Your task to perform on an android device: I want to check my progress report and track the progress of my workout in the Home Workout app.
Image 0: 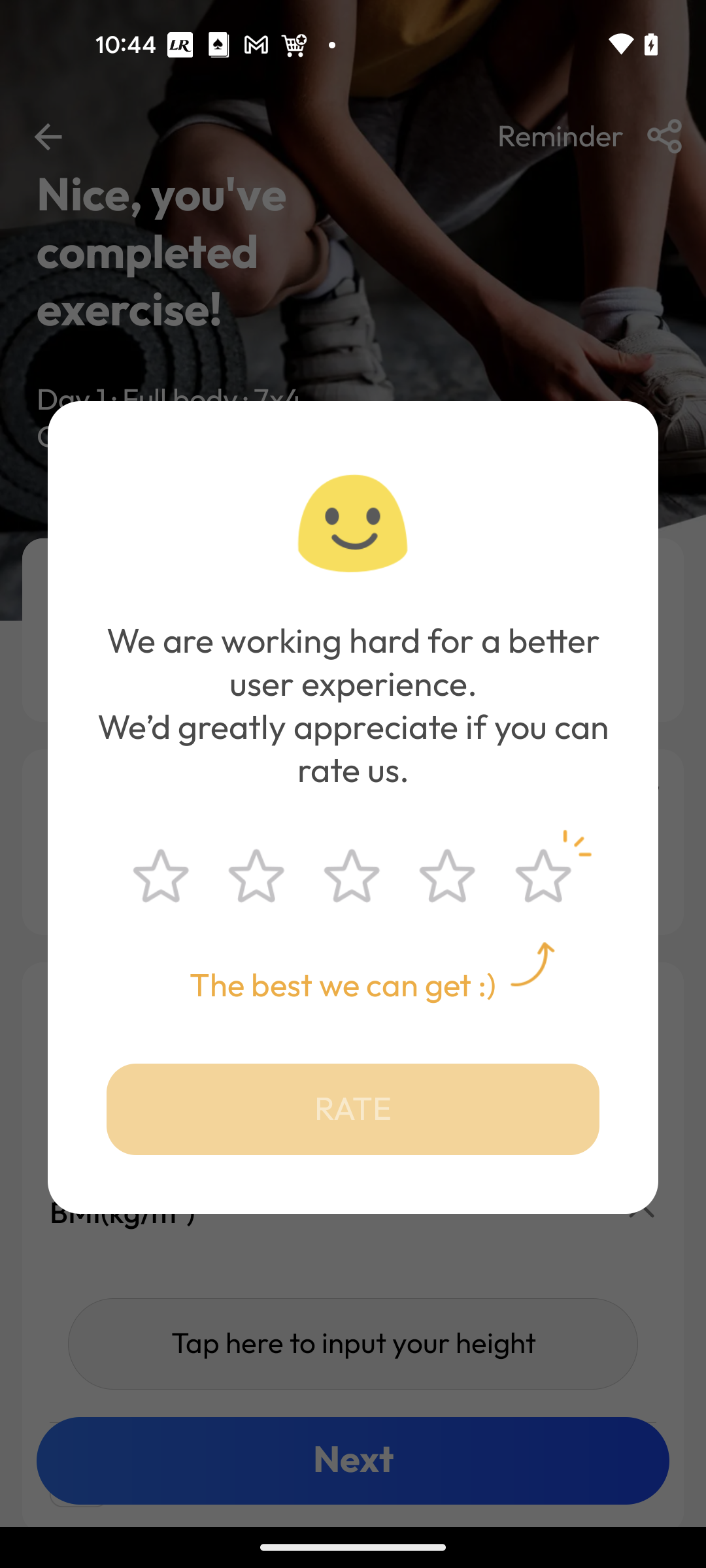
Go back to the previous screen
Step 0: press back button
Image 1: 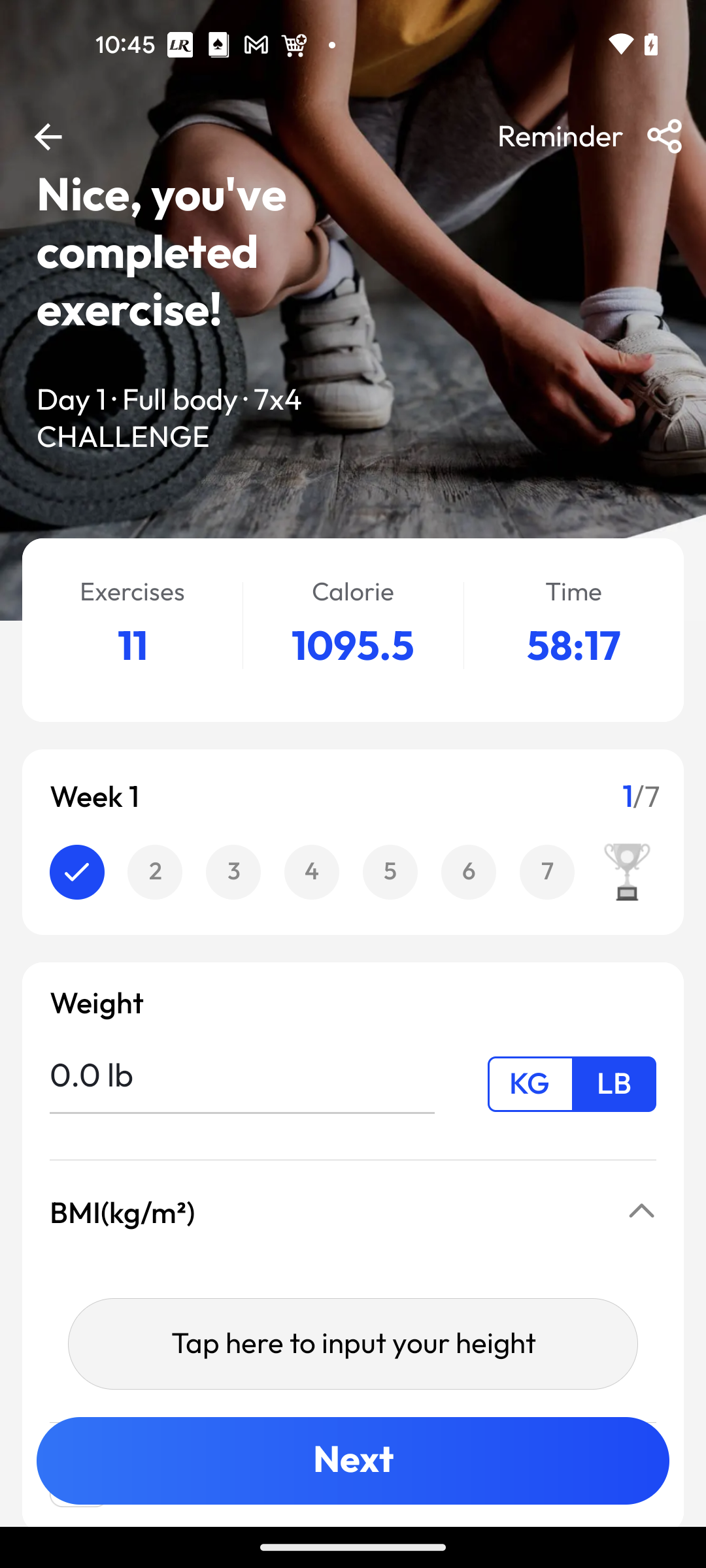
Go back to the previous screen
Step 1: press back button
Image 2: 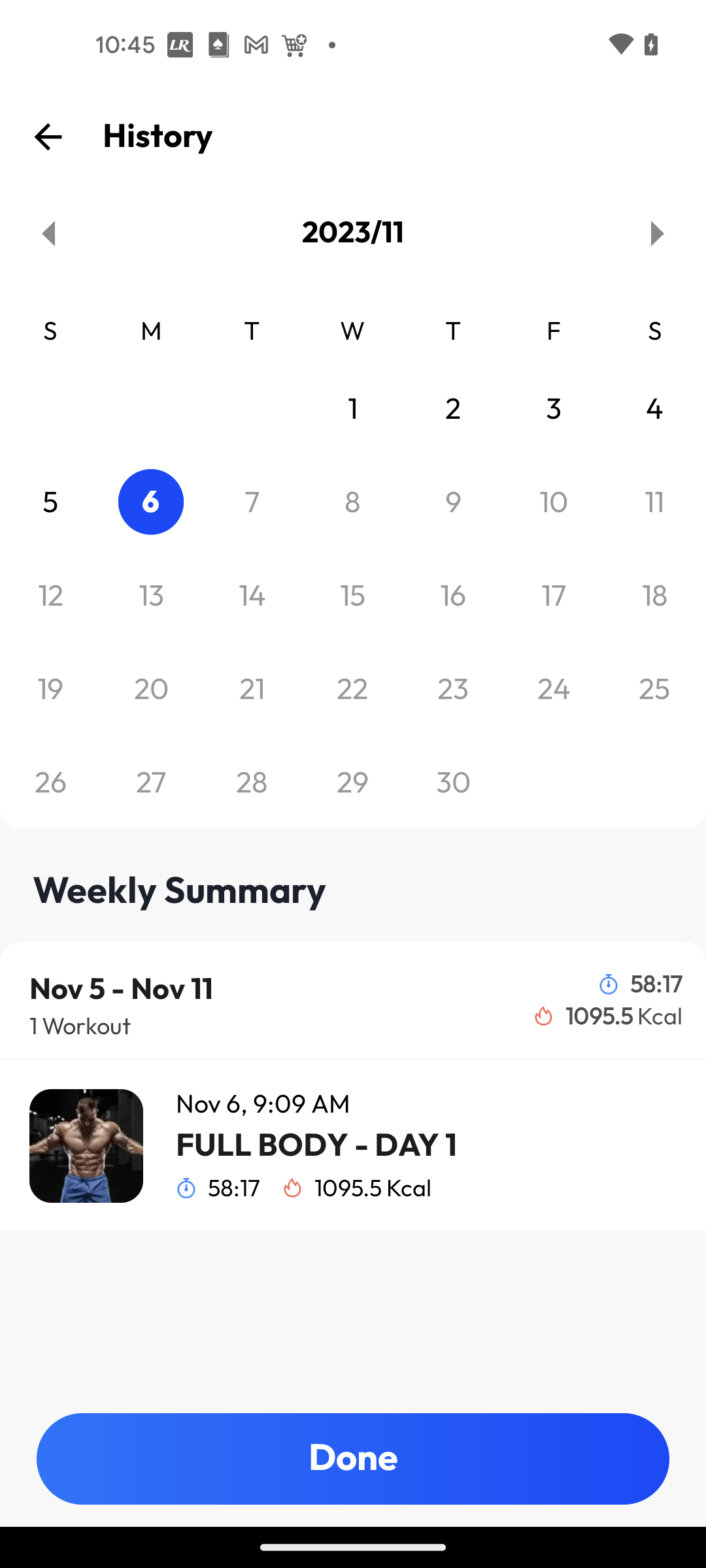
Go back to the previous screen
Step 2: press back button
Image 3: 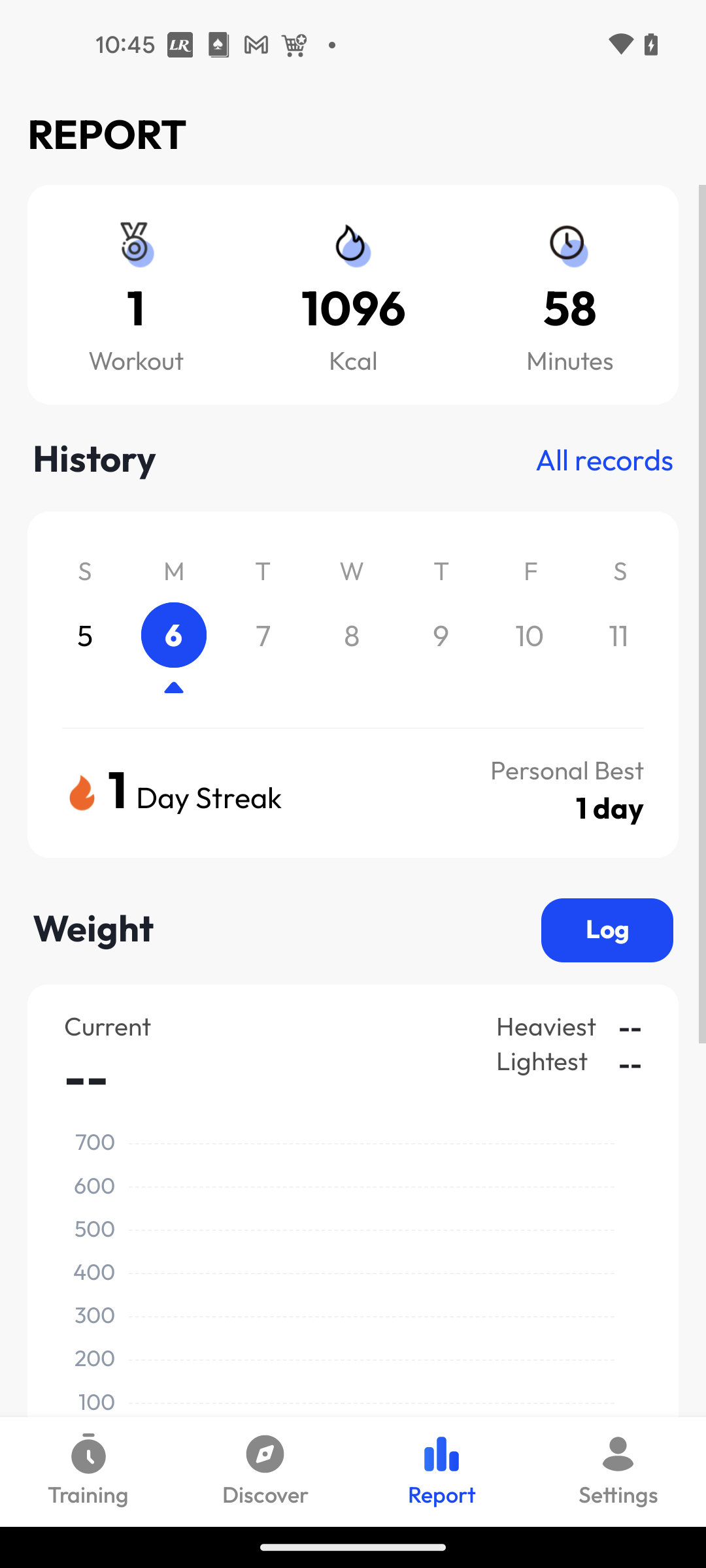
Swipe up to view progress report
Step 3: scroll down